Your task to perform on an android device: I'm going to meet my son in Berlin for important work with my wife and I decided to go there by flight, so search for the one way flight from Stuttgart to Berlin airport on January 1,2024 in the Google app.
Image 0: 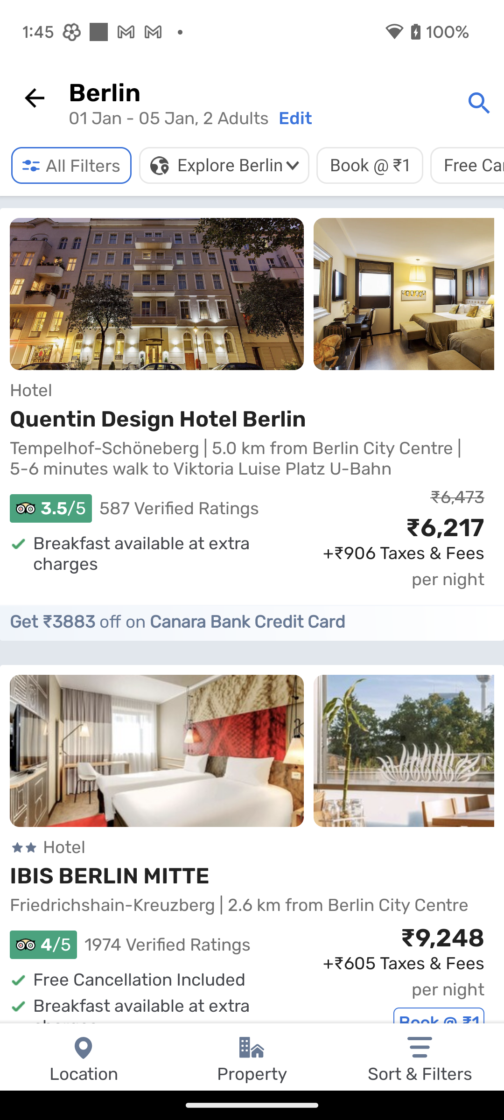
Open the Google app.
Step 0: open app "Google"
Image 1: 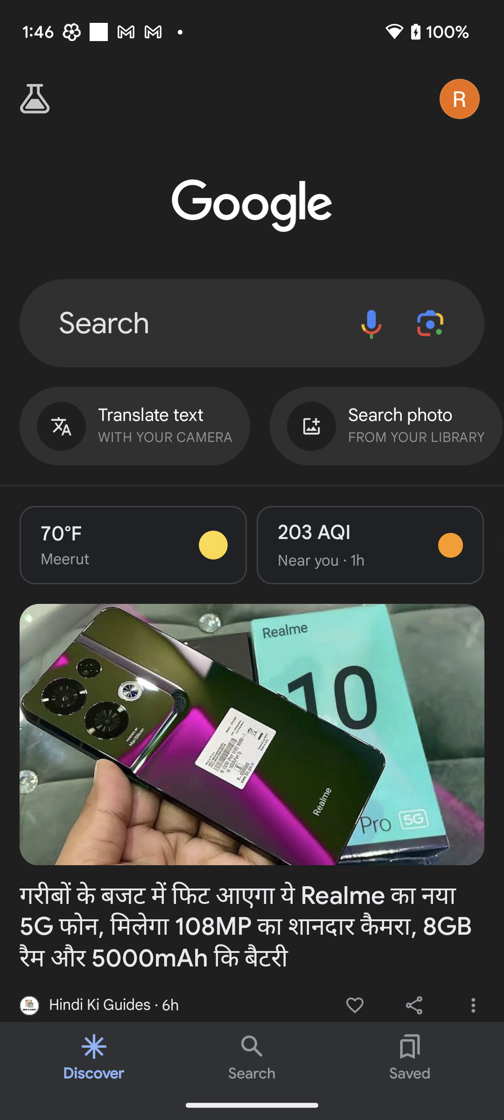
Click on the search bar to search for the flights.
Step 1: click (200, 323)
Image 2: 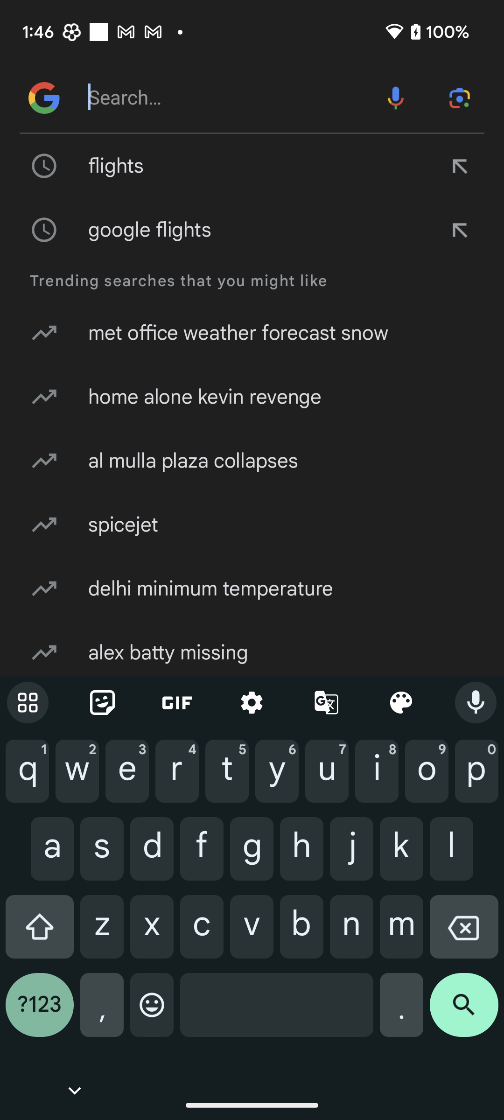
Type Google flights in the search bar to search for the flights.
Step 2: type "Google flights"
Image 3: 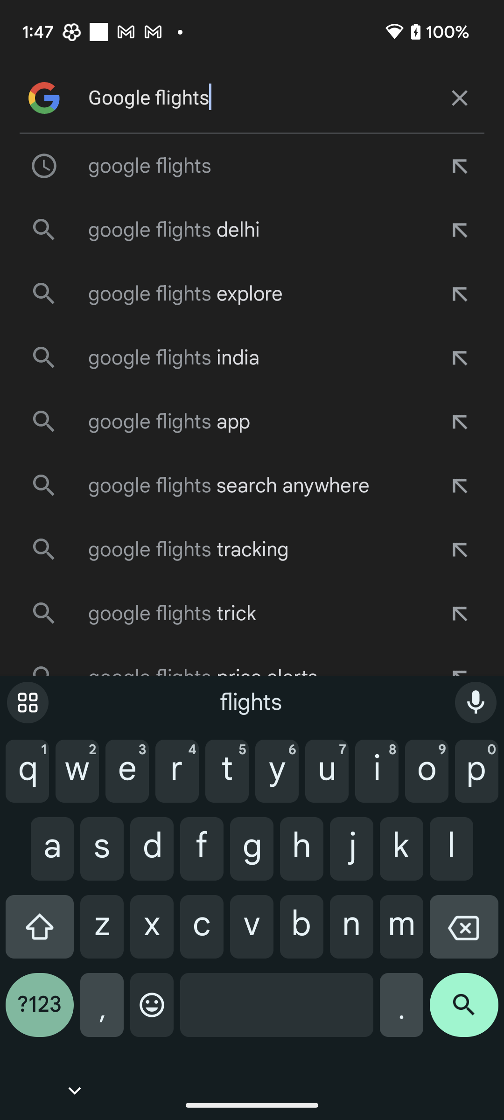
Click on the search icon at the bottom right corner of the screen to search for the flights.
Step 3: click (464, 1012)
Image 4: 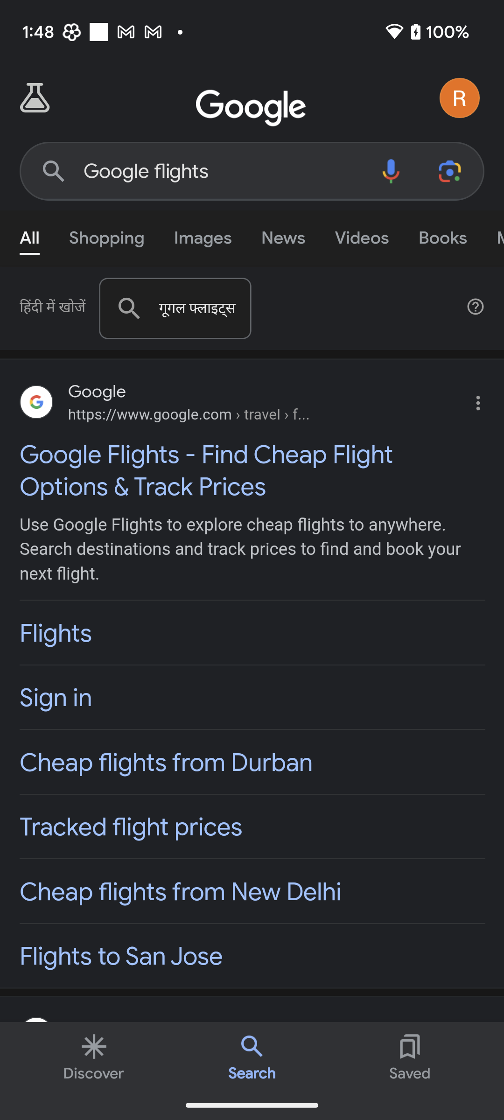
Click on the Flights section to search for the flights.
Step 4: click (253, 633)
Image 5: 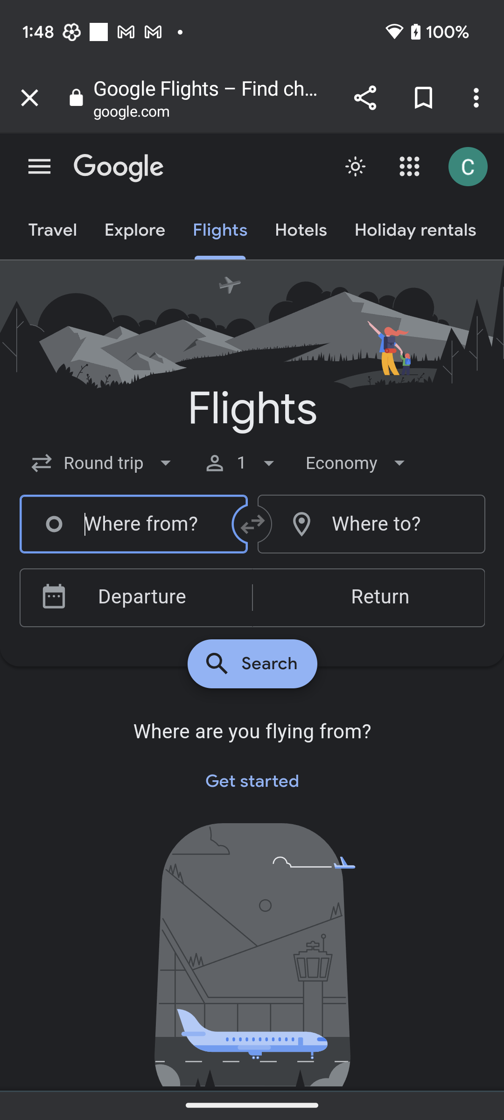
Click on the Round trip option to view the one way flight option.  
Step 5: click (104, 462)
Image 6: 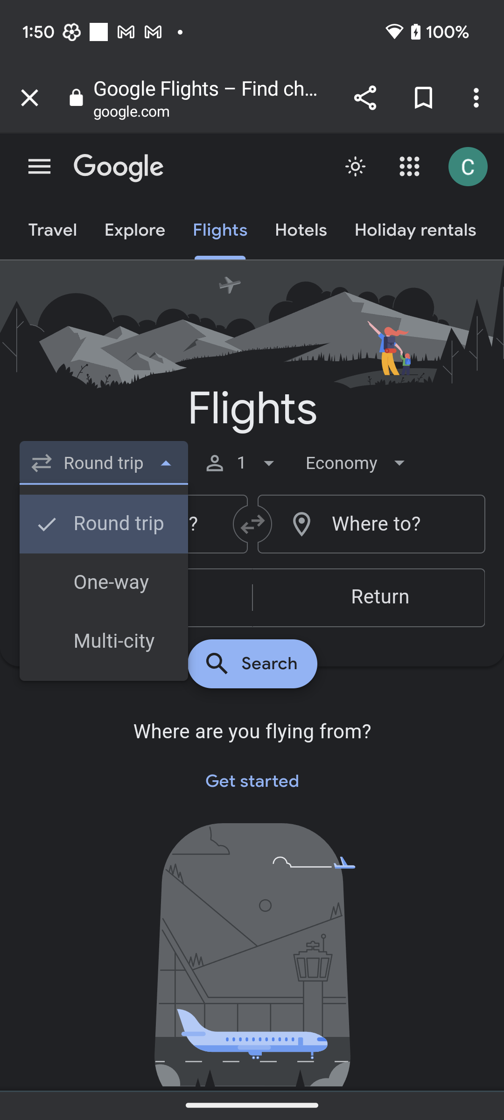
Click on the One-way option to search for the one way flights.
Step 6: click (156, 597)
Image 7: 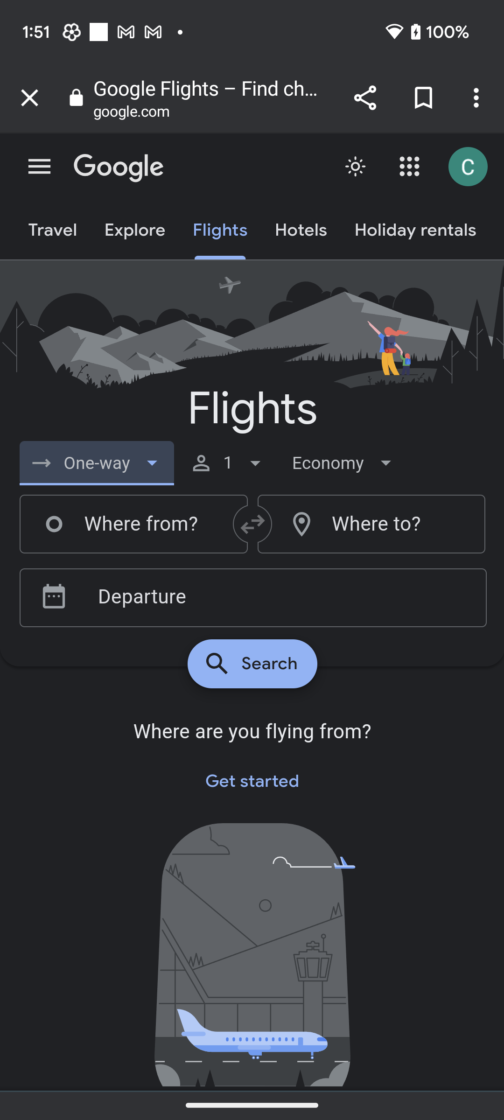
Click on the passengers icon to select the number of passengers.
Step 7: click (227, 462)
Image 9: 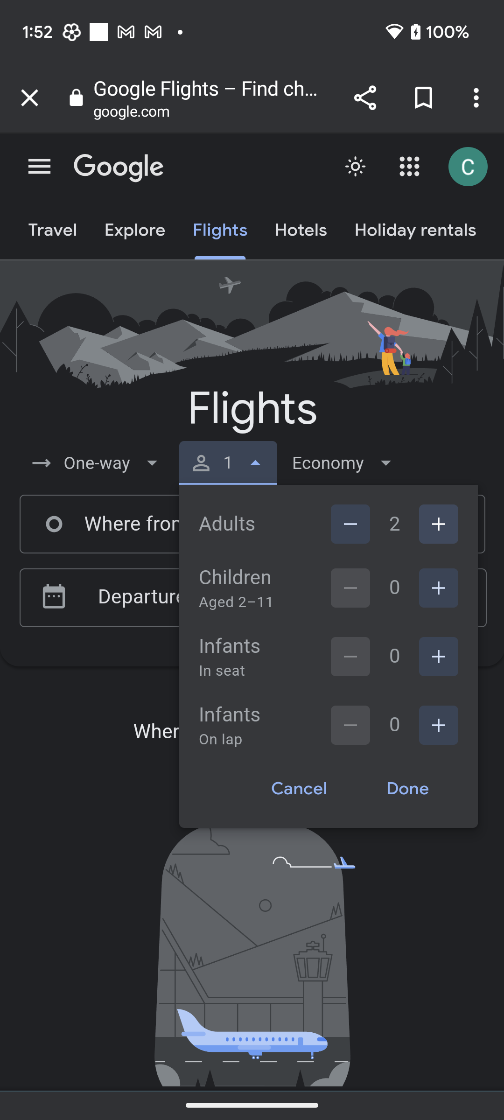
Click on the Done button to confirm the number of passengers.
Step 9: click (407, 789)
Image 10: 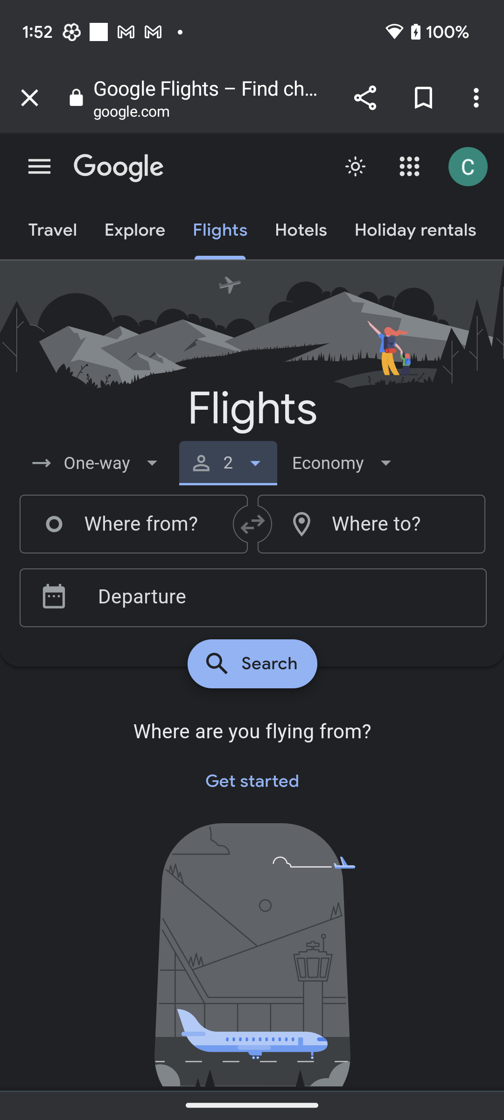
Click on the first input box to enter the departure location.
Step 10: click (134, 524)
Image 12: 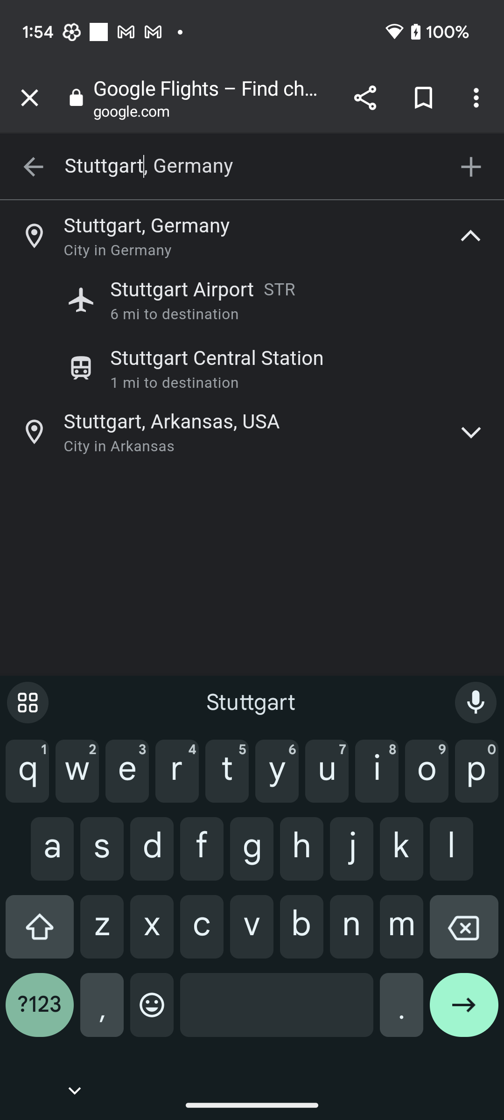
Click on the first suggested option to select the departure location.
Step 12: click (117, 250)
Image 13: 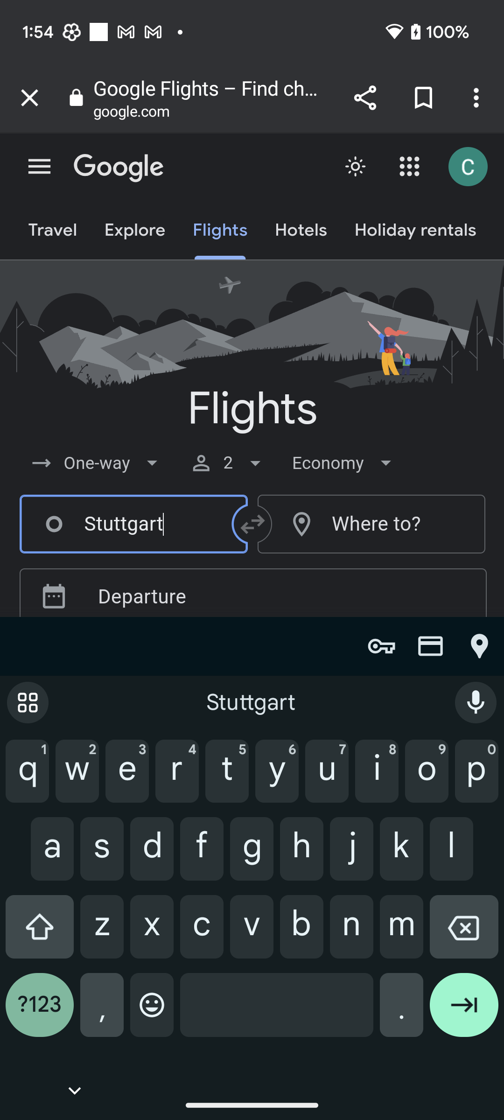
Click on the second input box to enter the destination location.
Step 13: click (371, 524)
Image 14: 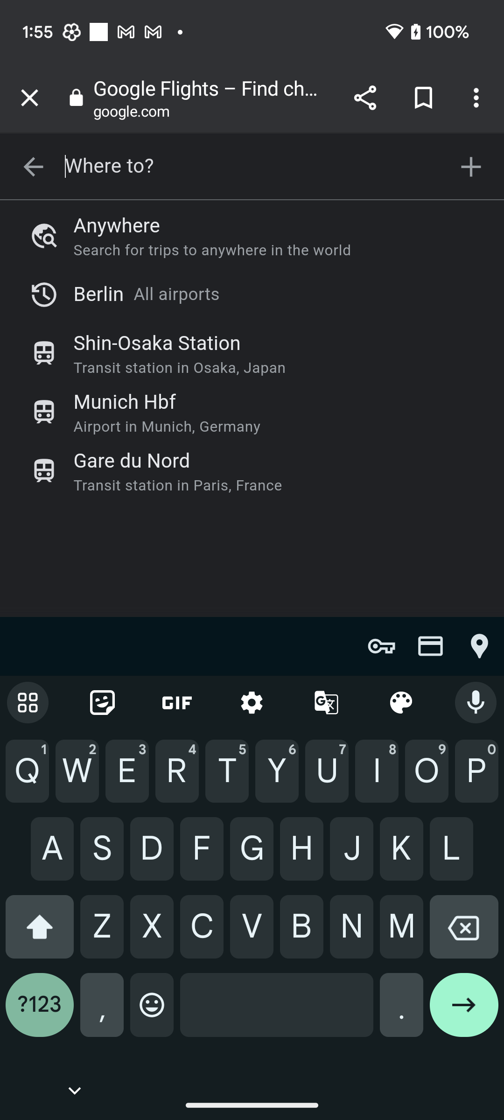
Type Berlin in the location bar to enter the destination location.
Step 14: type "Berlin"
Image 15: 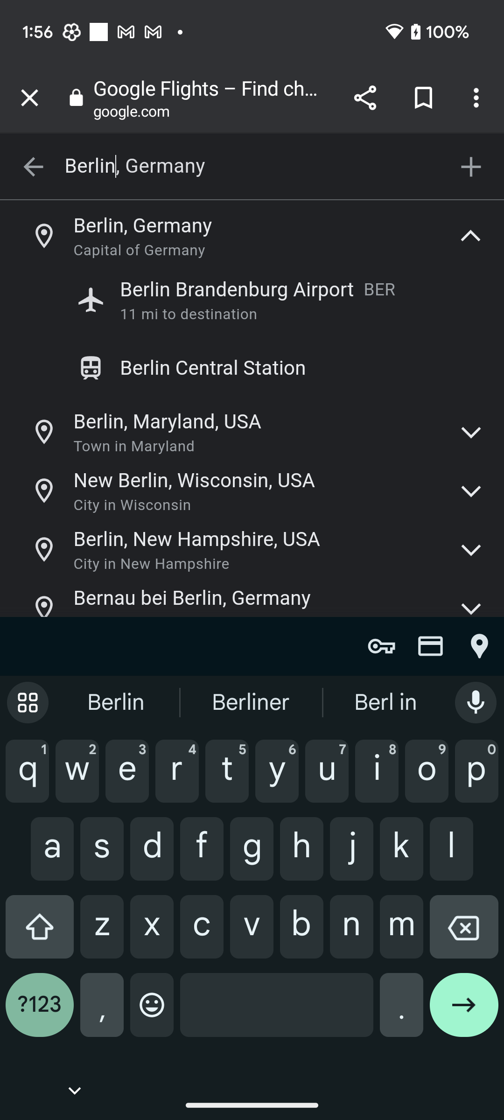
Click on the first suggested option to select the destination location
Step 15: click (142, 225)
Image 16: 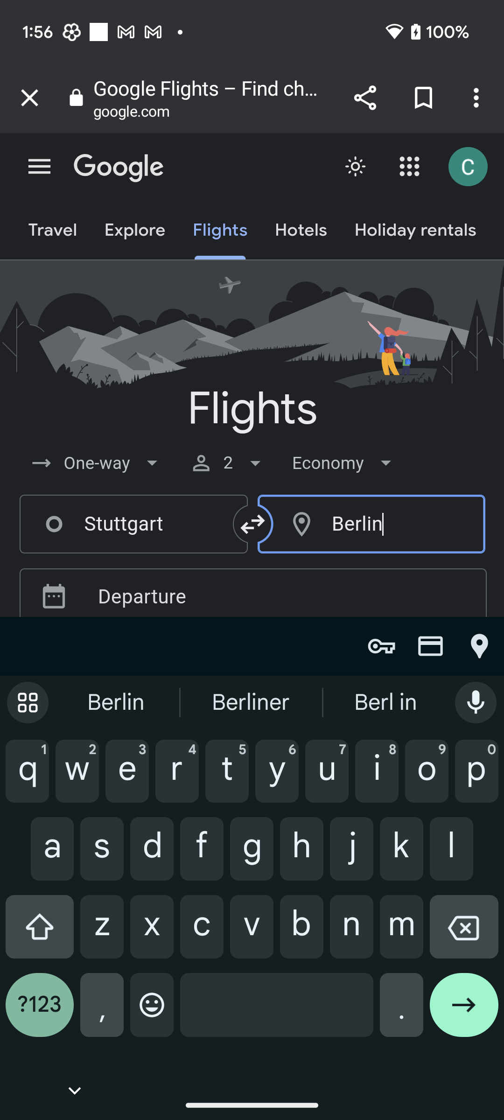
Click on the date section to select the departure date.
Step 16: click (273, 596)
Image 17: 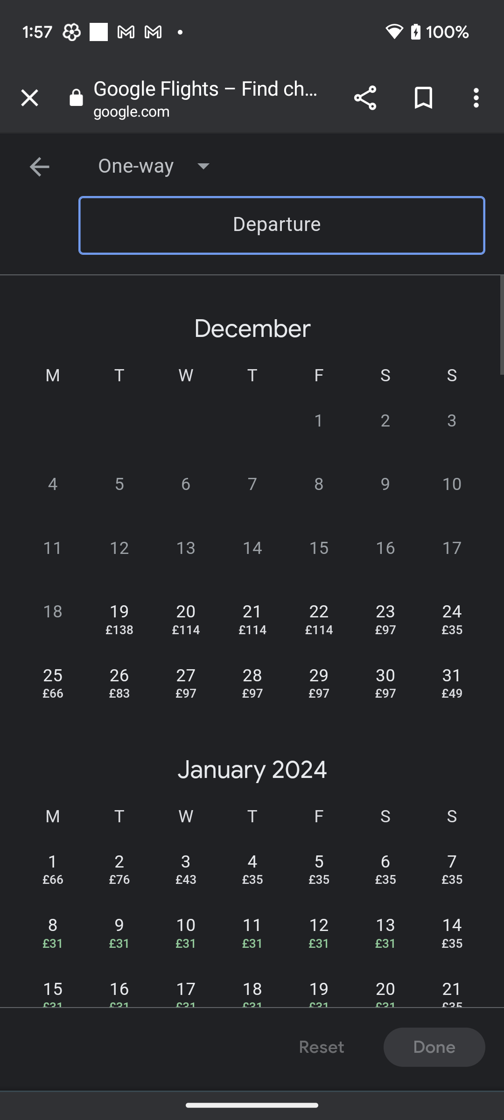
Click on the January 1 to select the departure date.
Step 17: click (53, 878)
Image 18: 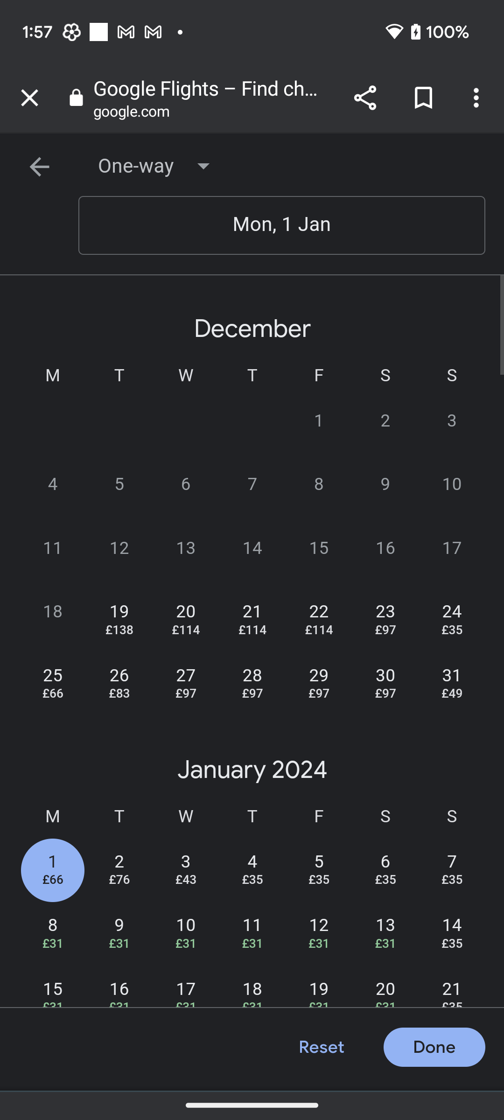
Click on the Done button to confirm the departure date.
Step 18: click (452, 1063)
Image 19: 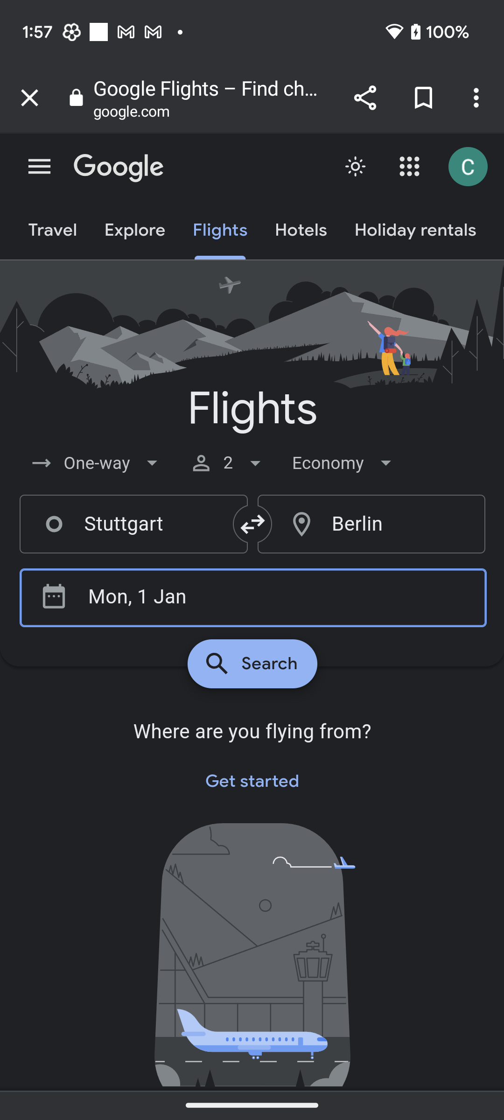
Click on the search button to search for the flights.
Step 19: click (252, 664)
Image 20: 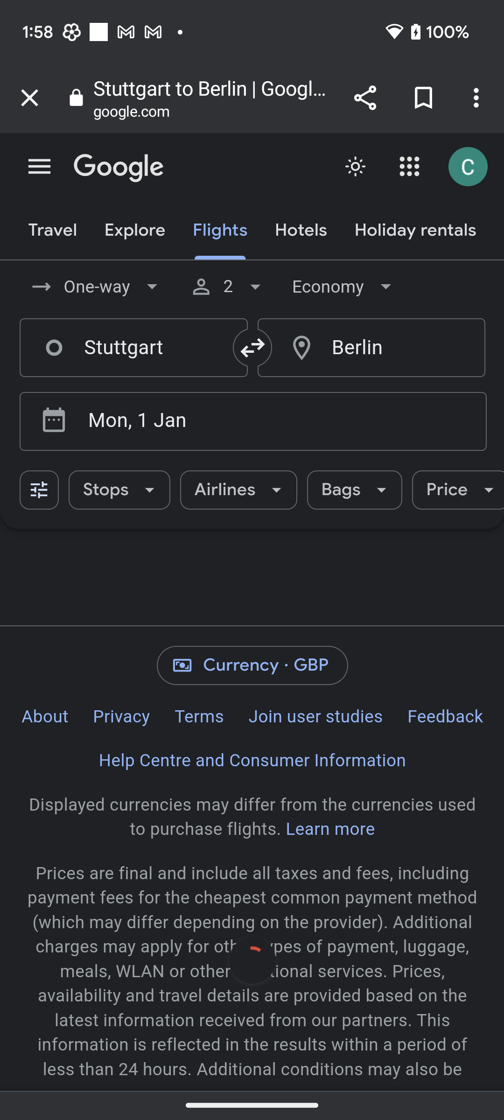
Click on the search button to search for the flights.
Step 20: wait